Your task to perform on an android device: Add the Solarglide 6 Running shoes to the wishlist in the Adidas app
Image 0: 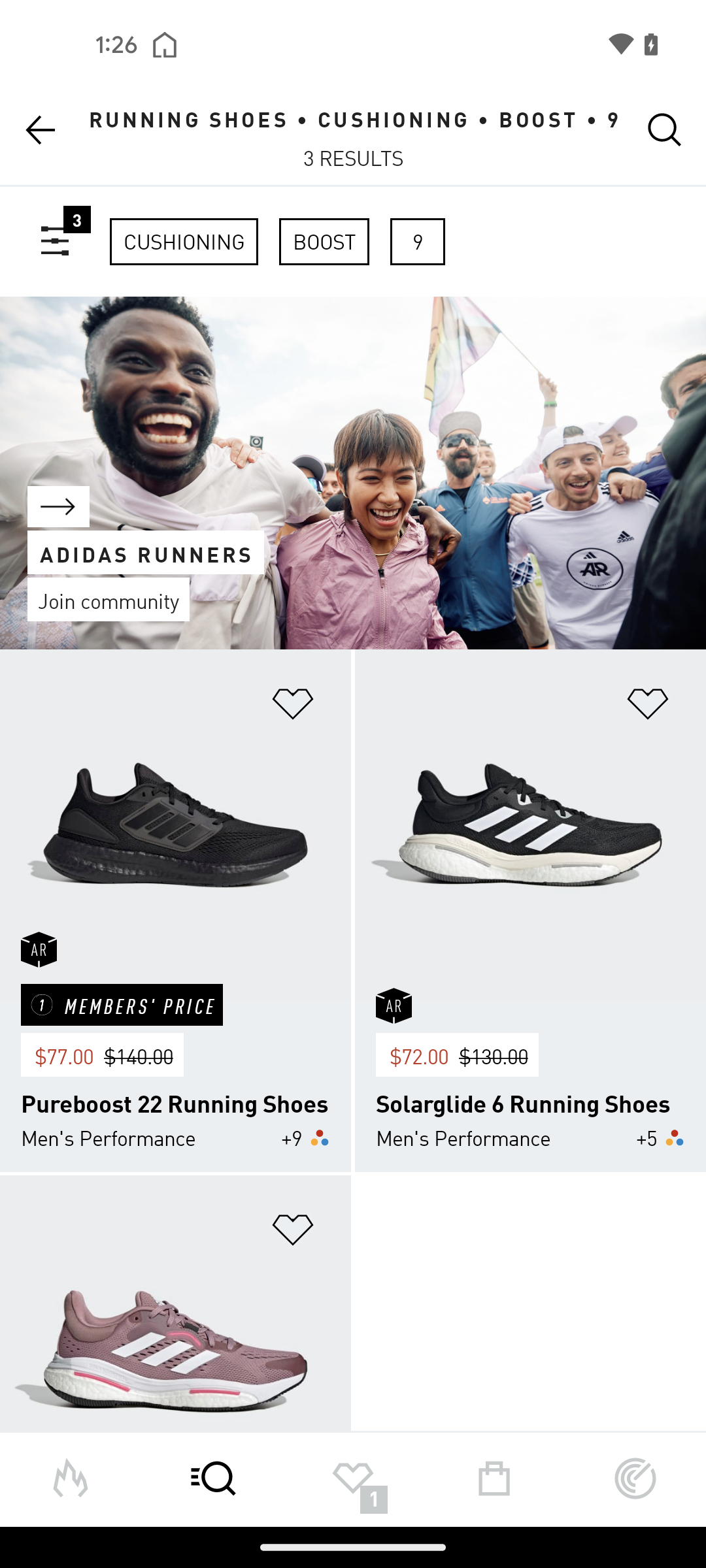
Click on the heart icon of the Solarglide 6 Running shoes 
Step 0: click (647, 704)